Your task to perform on an android device: Go to the simplilearn app and get help from customer support.
Image 0: 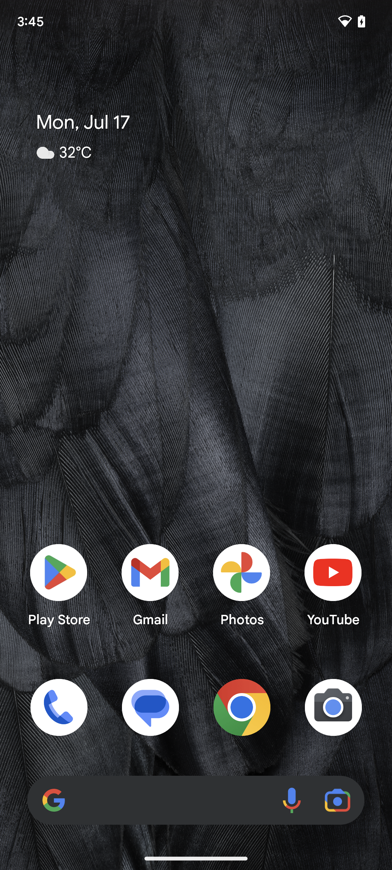
open the simplilearn app
Step 0: open app "Simplilearn"
Image 1: 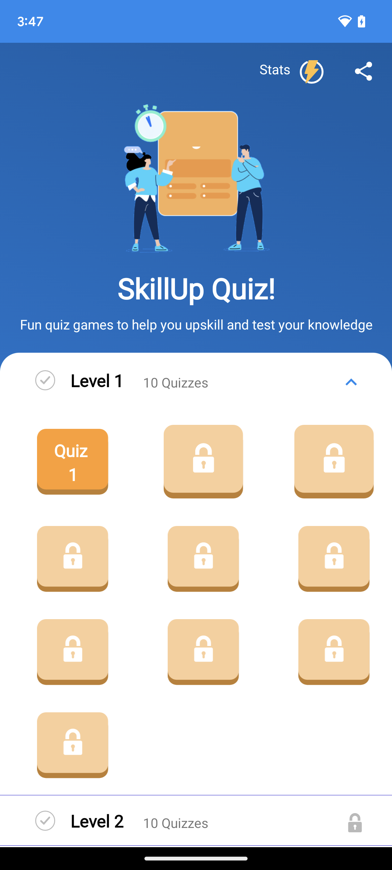
open the simplilearn app
Step 1: press back button
Image 3: 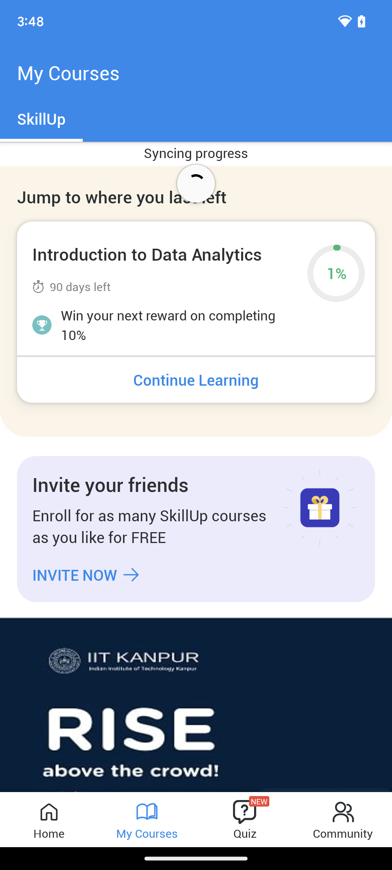
open the simplilearn app
Step 3: press back button
Image 4: 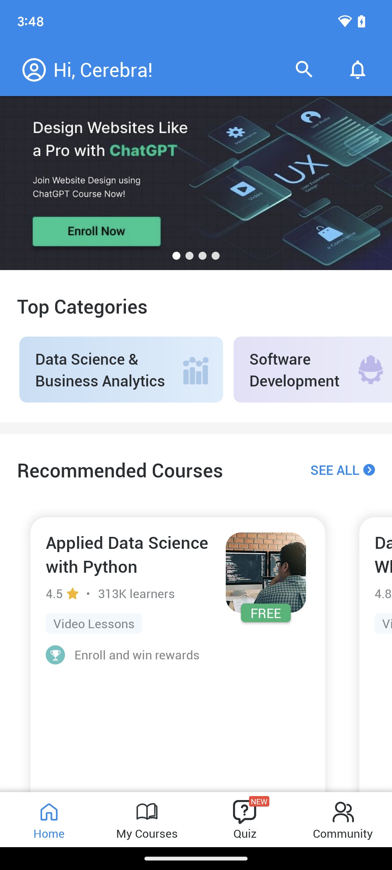
Go to the profile present at the top left corner of the screen.
Step 4: click (34, 69)
Image 5: 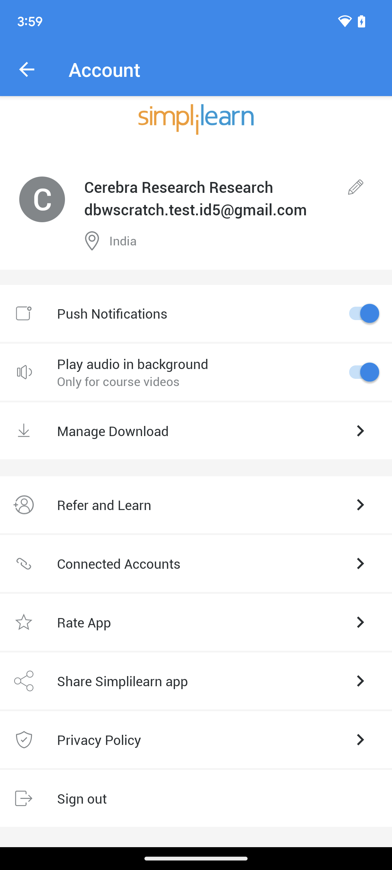
Click on the privacy policy present at the second-last option on the screen
Step 5: click (99, 739)
Image 6: 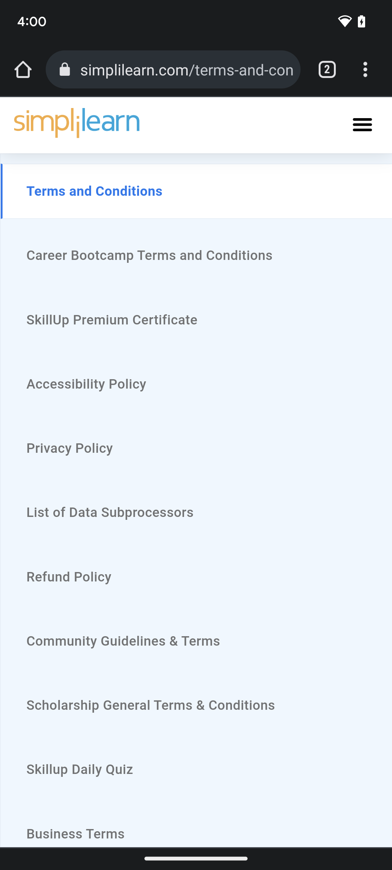
Click on the privacy policy present at the second-last option on the screen
Step 6: click (196, 448)
Image 7: 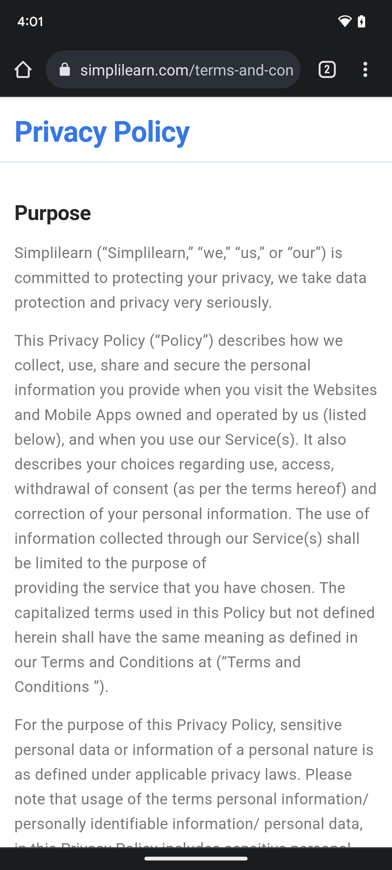
Scroll up for help and support.
Step 7: scroll down
Image 8: 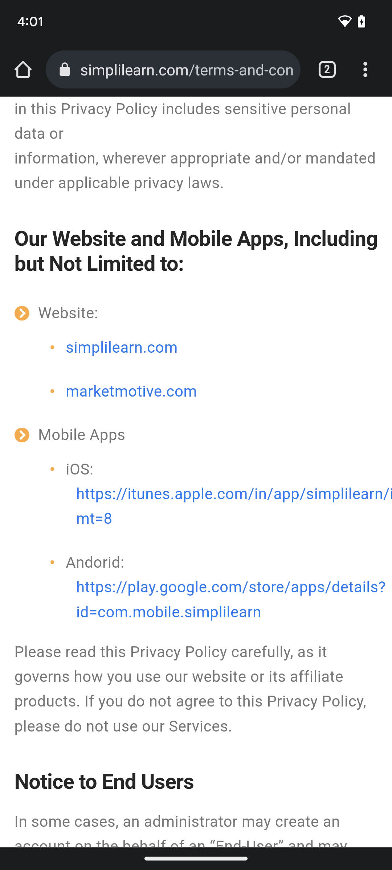
Scroll up for help and support.
Step 8: scroll down
Image 9: 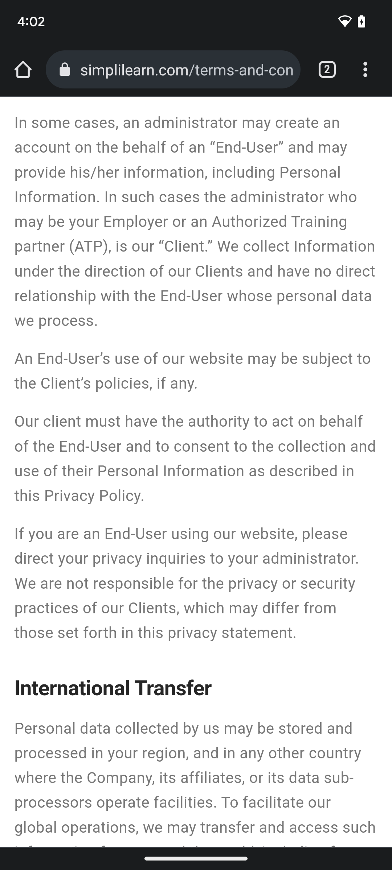
Scroll up for help and support.
Step 9: scroll down
Image 10: 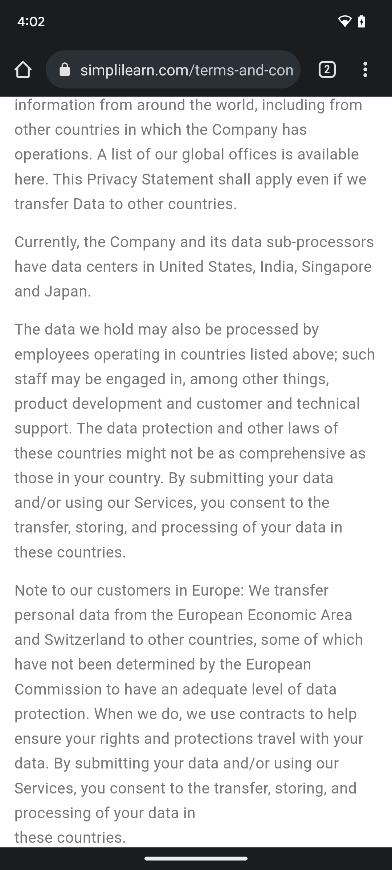
Scroll up for help and support.
Step 10: scroll down
Image 11: 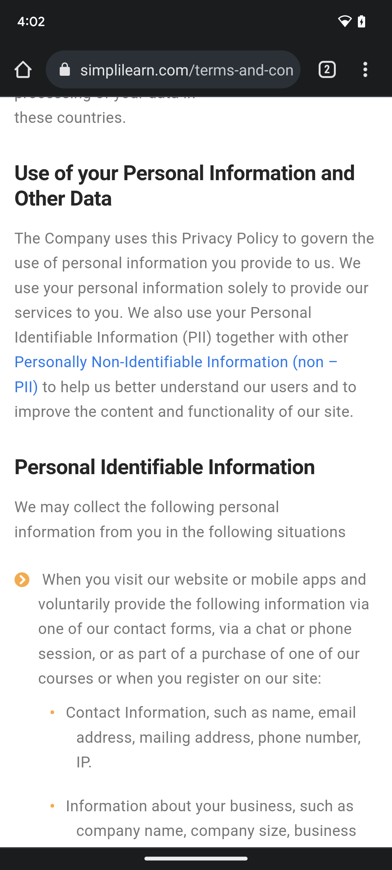
Scroll up for help and support.
Step 11: scroll down
Image 12: 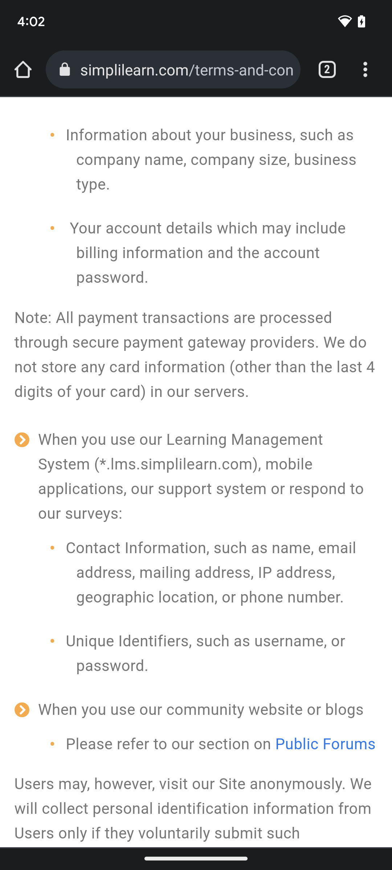
Scroll up for help and support.
Step 12: scroll down
Image 13: 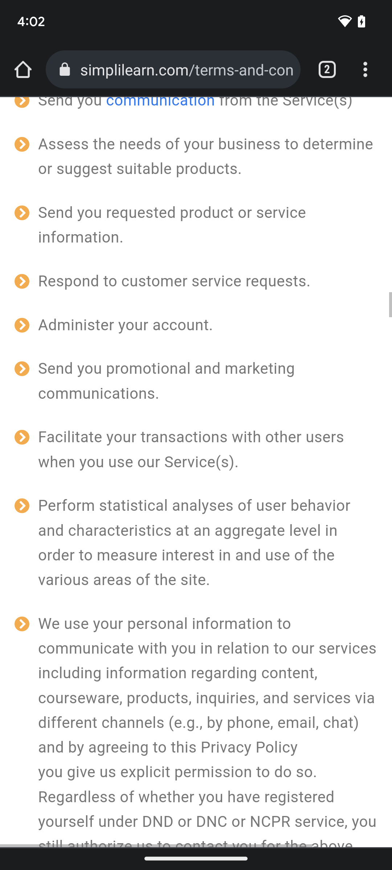
Scroll up for help and support.
Step 13: press back button
Image 14: 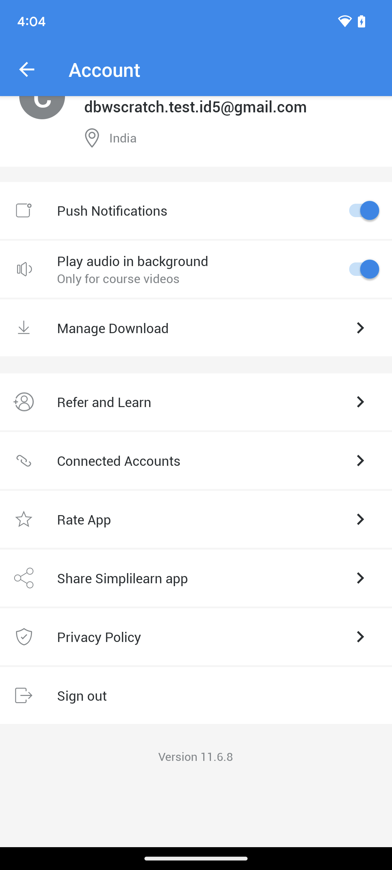
Scroll up for help and support.
Step 14: click (351, 633)
Image 15: 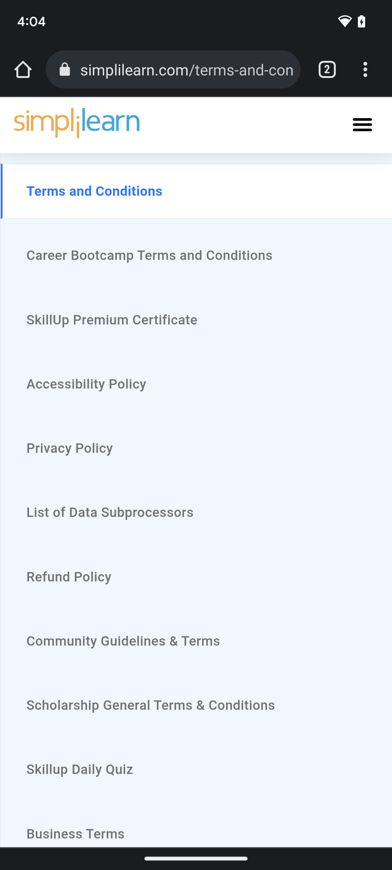
Scroll up for help and support.
Step 15: scroll down
Image 16: 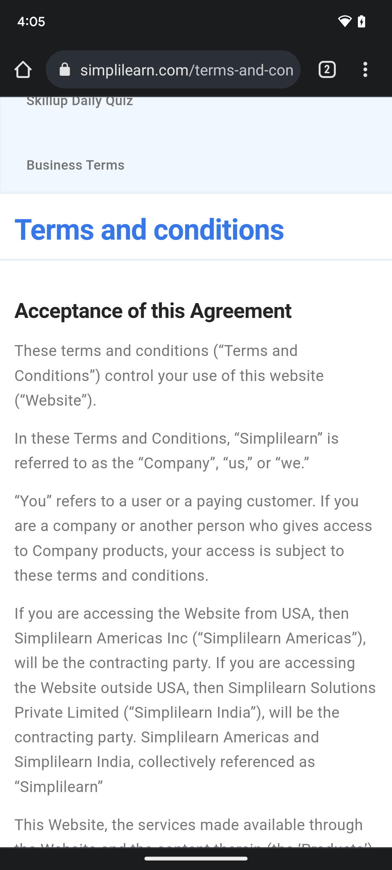
Scroll up for help and support.
Step 16: scroll down
Image 17: 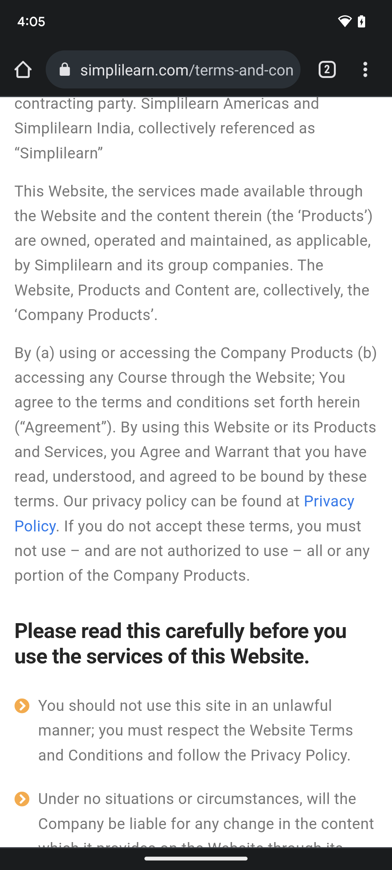
Scroll up for help and support.
Step 17: scroll down
Image 18: 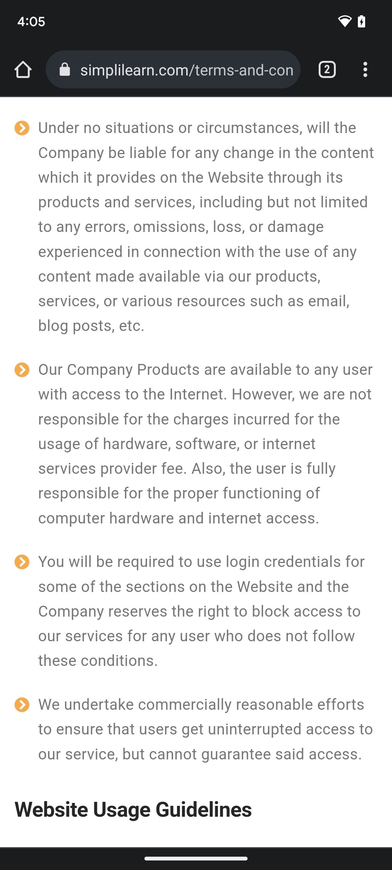
Scroll up for help and support.
Step 18: scroll down
Image 19: 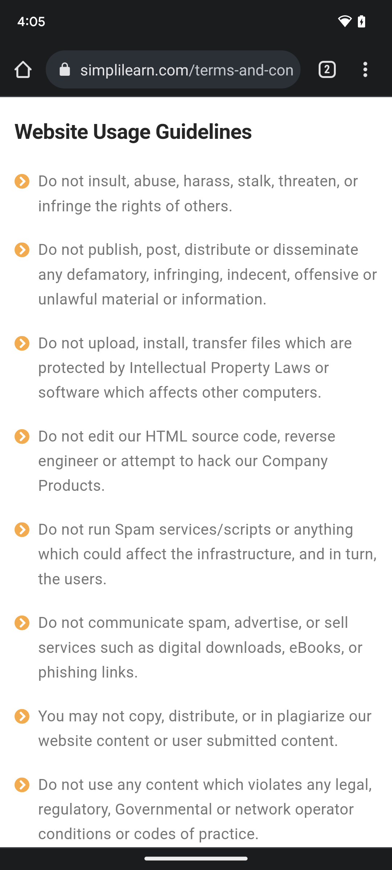
Scroll up for help and support.
Step 19: scroll down
Image 20: 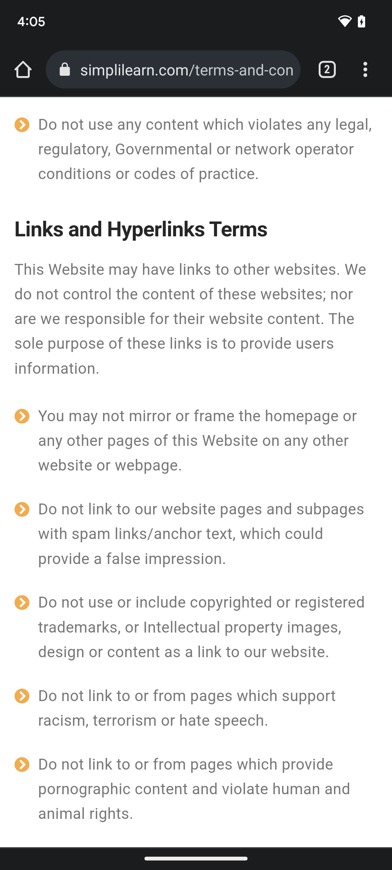
Scroll up for help and support.
Step 20: scroll down
Image 21: 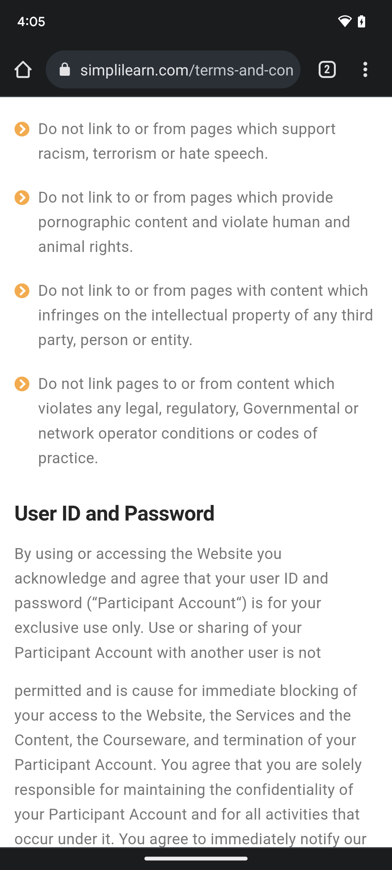
Scroll up for help and support.
Step 21: scroll down
Image 22: 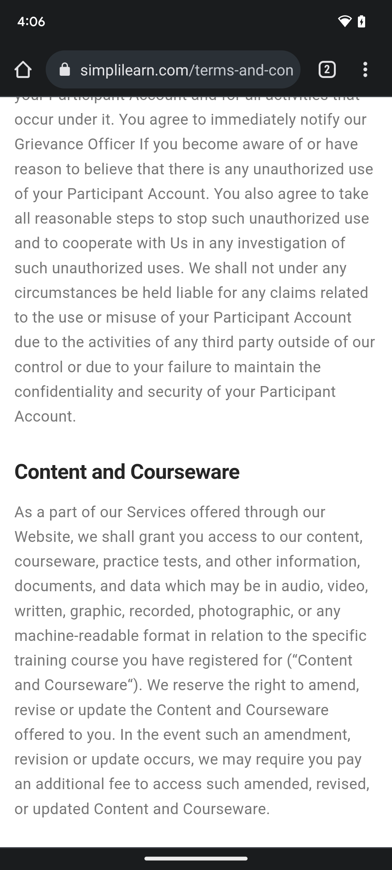
Scroll up for help and support.
Step 22: scroll down
Image 23: 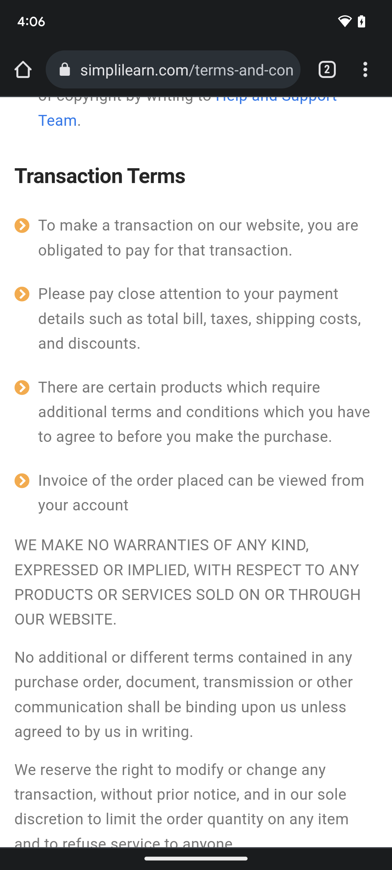
Scroll up for help and support.
Step 23: scroll down
Image 24: 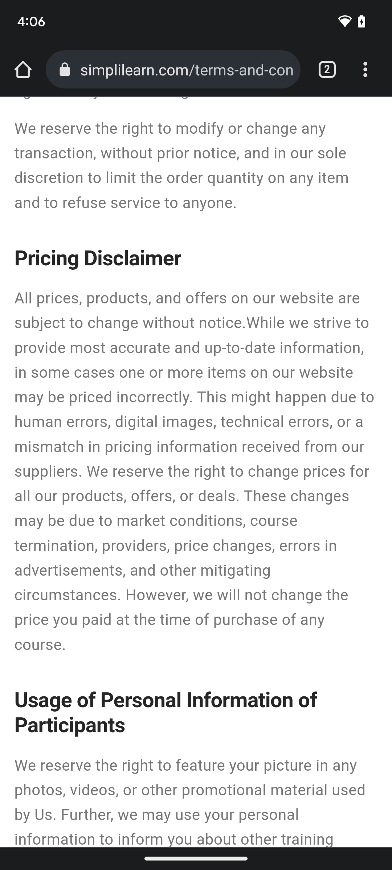
Scroll up for help and support.
Step 24: scroll down
Image 25: 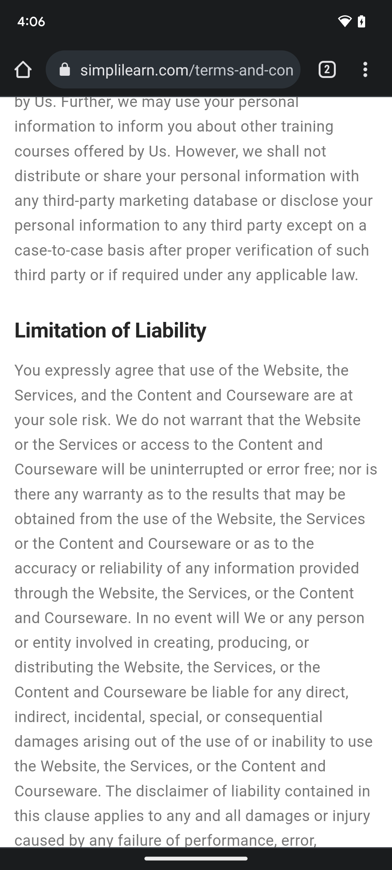
Scroll up for help and support.
Step 25: scroll down
Image 26: 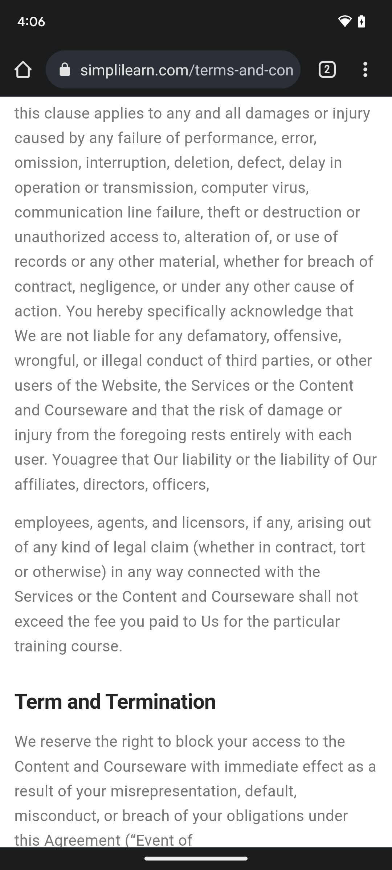
Scroll up for help and support.
Step 26: scroll down
Image 27: 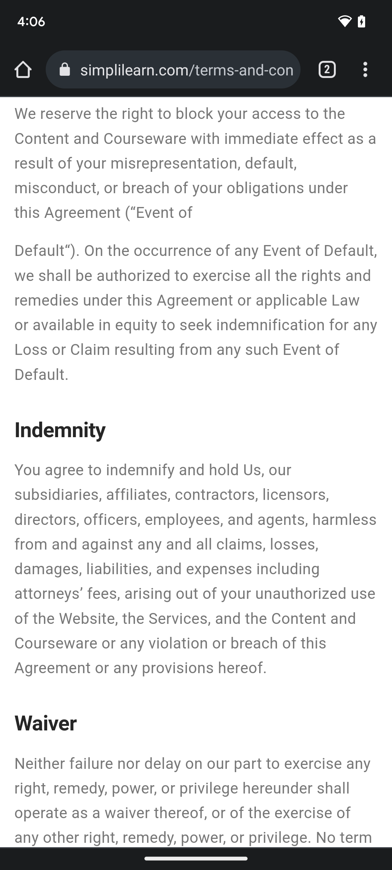
Scroll up for help and support.
Step 27: scroll down
Image 28: 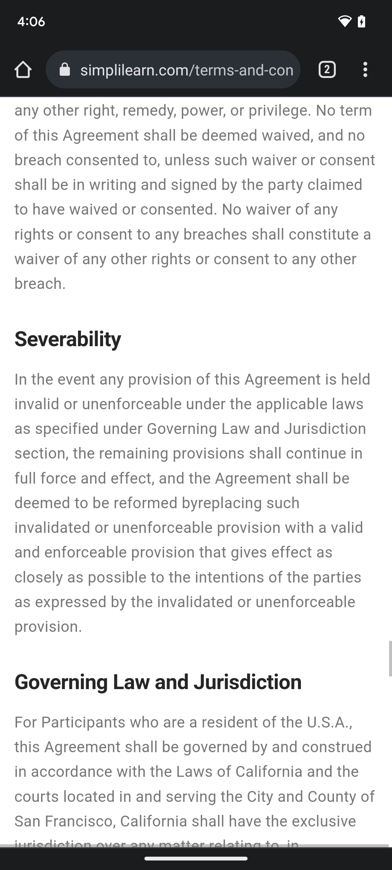
Scroll up for help and support.
Step 28: scroll up
Image 29: 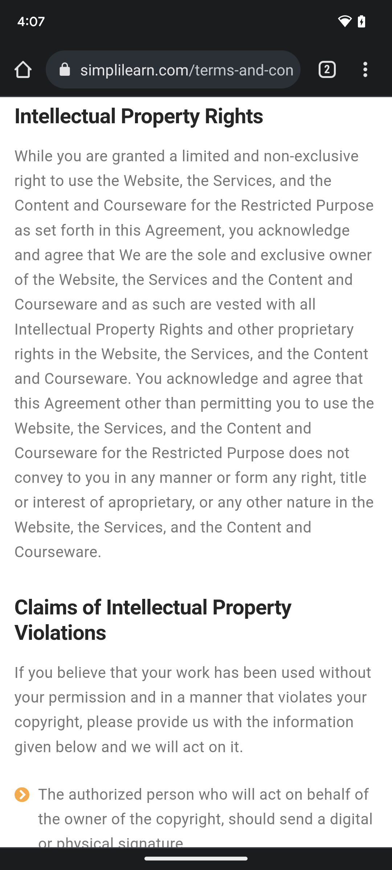
Scroll up for help and support.
Step 29: scroll up
Image 30: 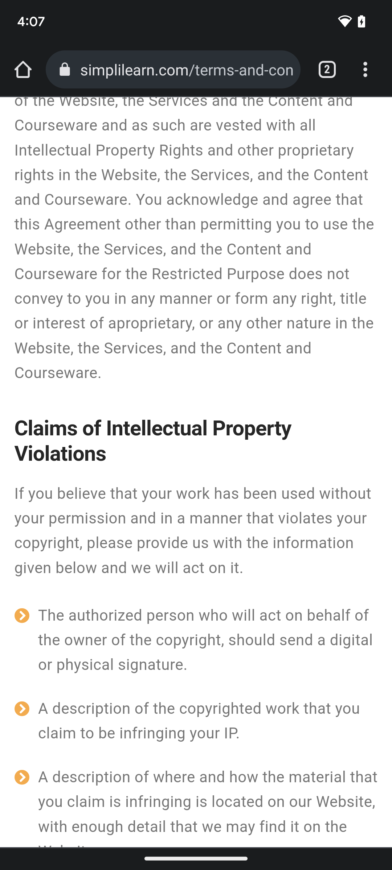
Scroll up for help and support.
Step 30: scroll down
Image 31: 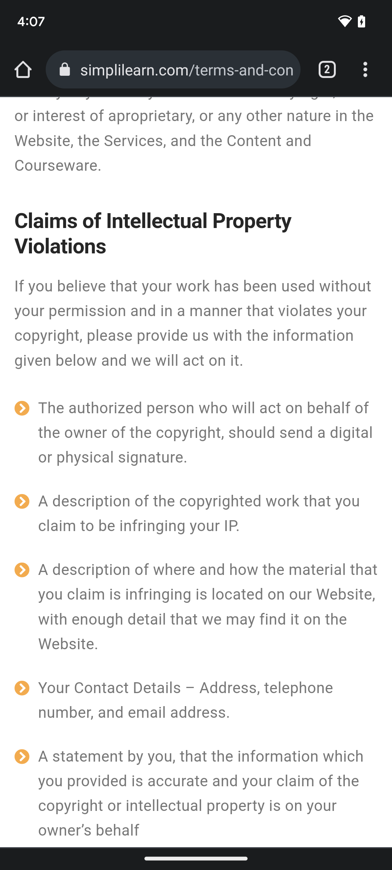
Scroll up for help and support.
Step 31: scroll down